Your task to perform on an android device: Open the Notebook app & share the note Modeling to akashgahlot@google.com through gmail app
Image 1: 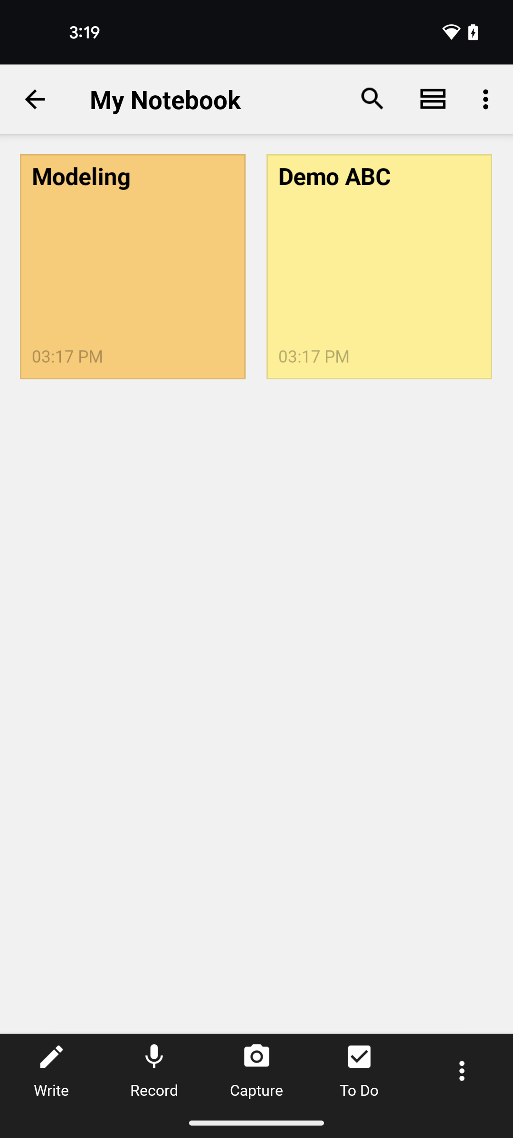
click to open the Modeling note
Step 1: click (133, 266)
Image 2: 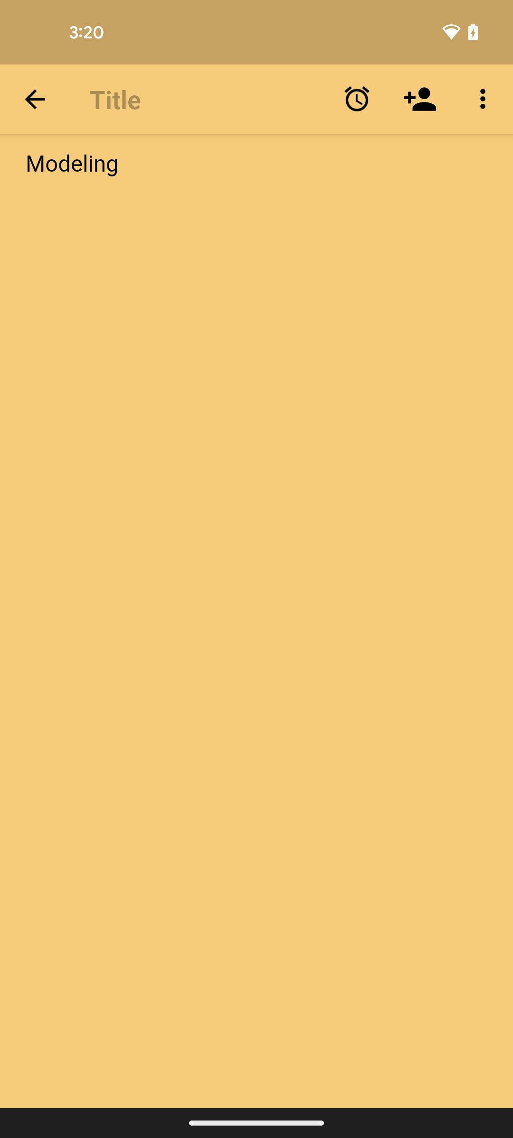
click on three dots
Step 2: click (483, 99)
Image 3: 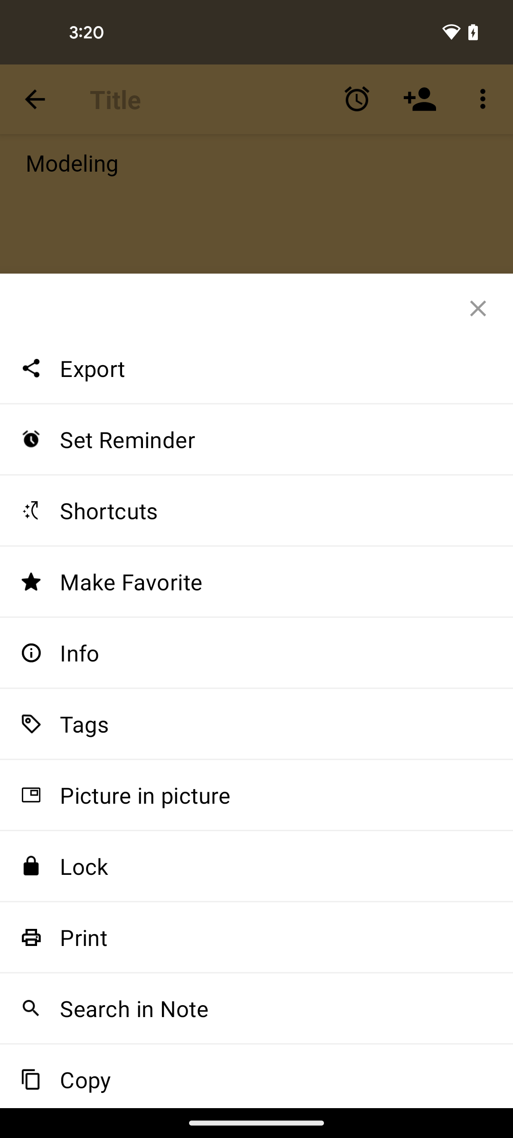
select the Export option
Step 3: click (276, 368)
Image 4: 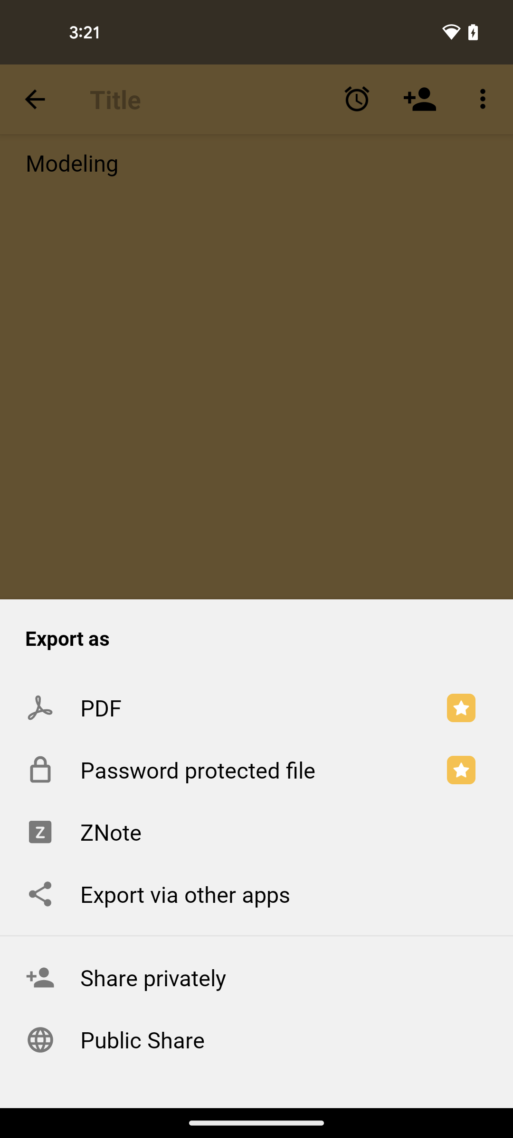
click on Export via other apps option
Step 4: click (185, 894)
Image 5: 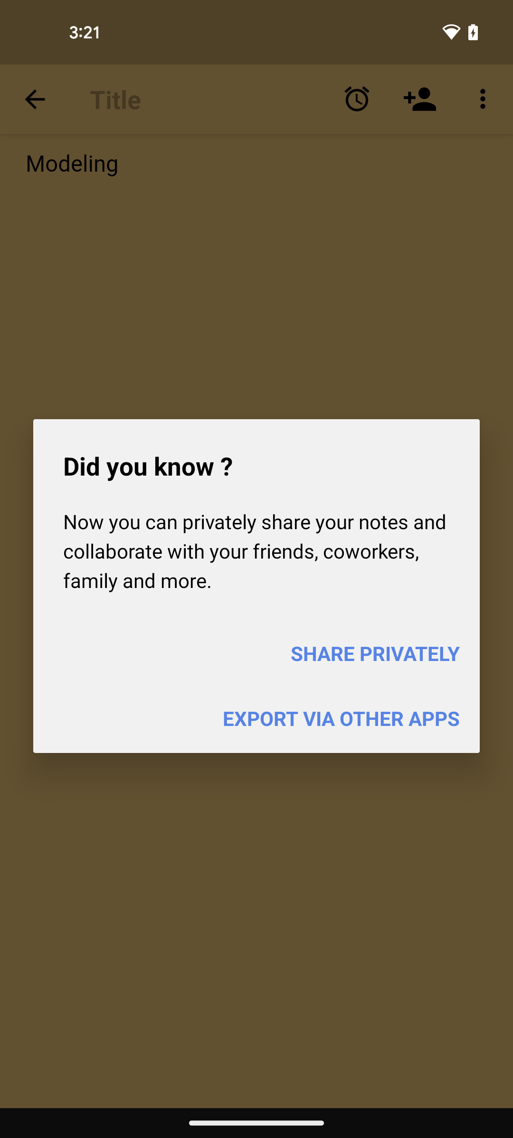
click on Export via other apps option
Step 5: click (351, 723)
Image 7: 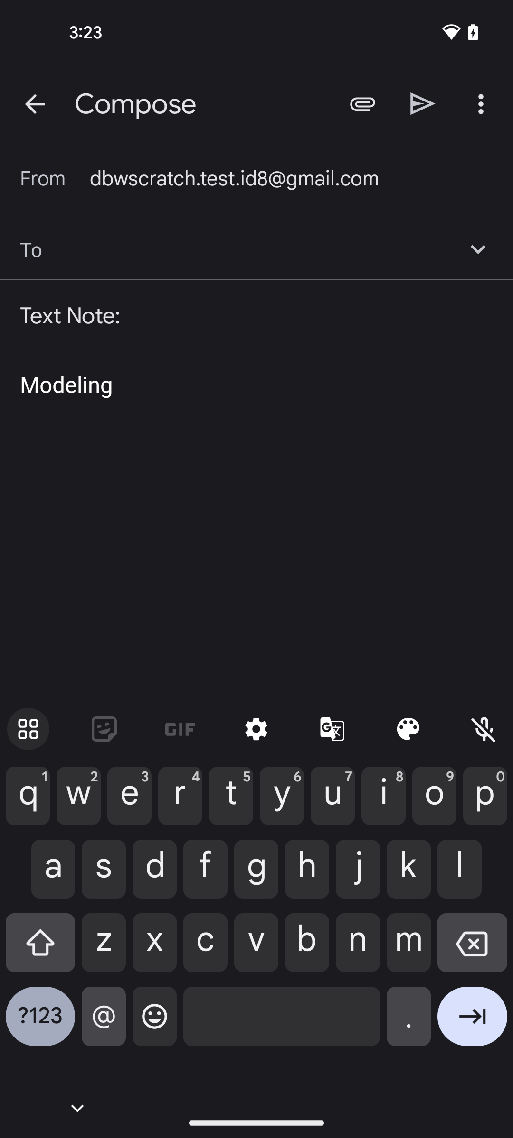
enter the email id akashgahlot@google.com
Step 7: type "akashgahlot@google.com"
Image 8: 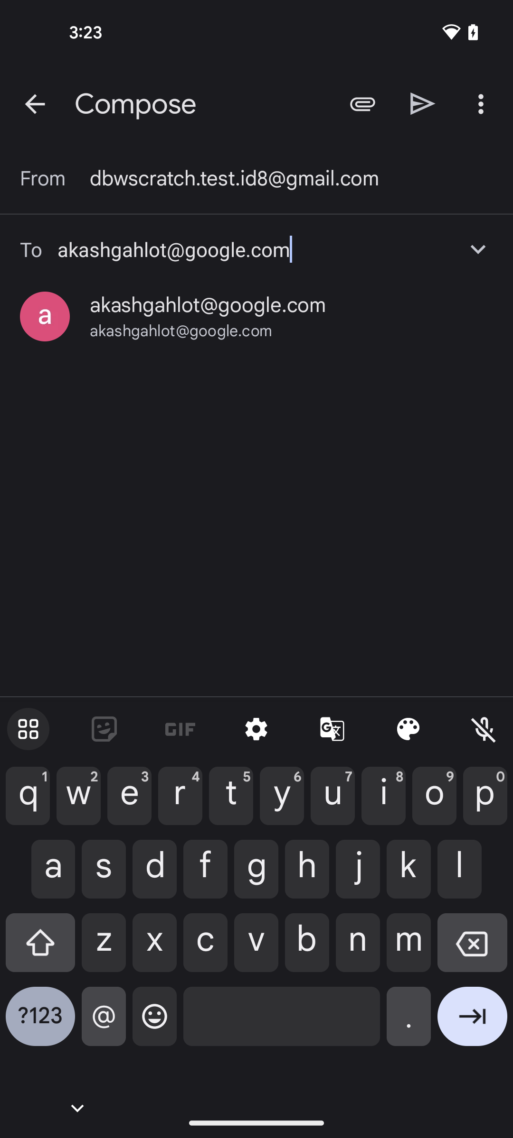
select the email id
Step 8: click (208, 305)
Image 9: 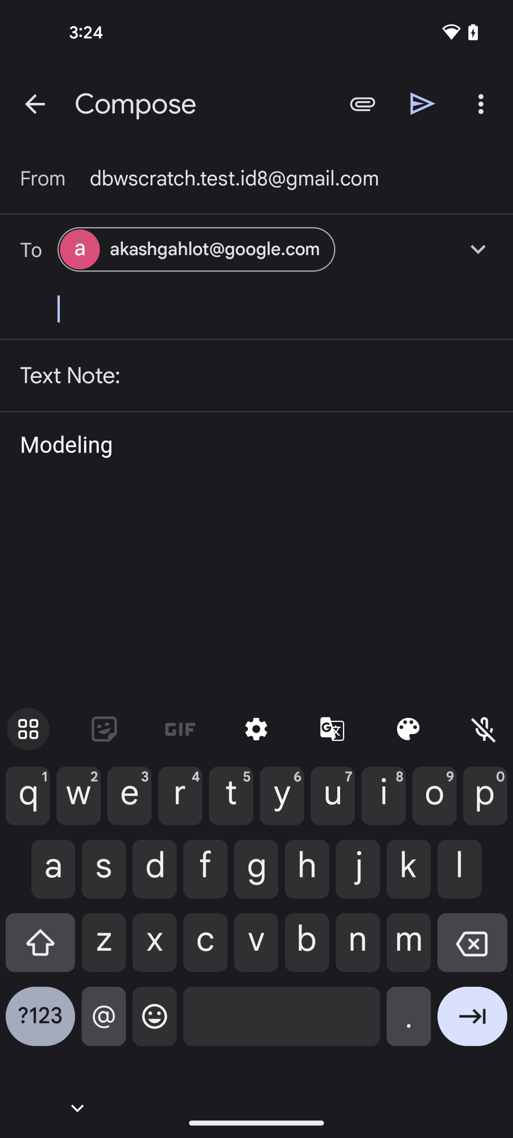
click on the send icon at the top right side of the screen
Step 9: click (423, 103)